Your task to perform on an android device: Go to the Savvy Time app & change the Time Zone settings to short
Image 0: 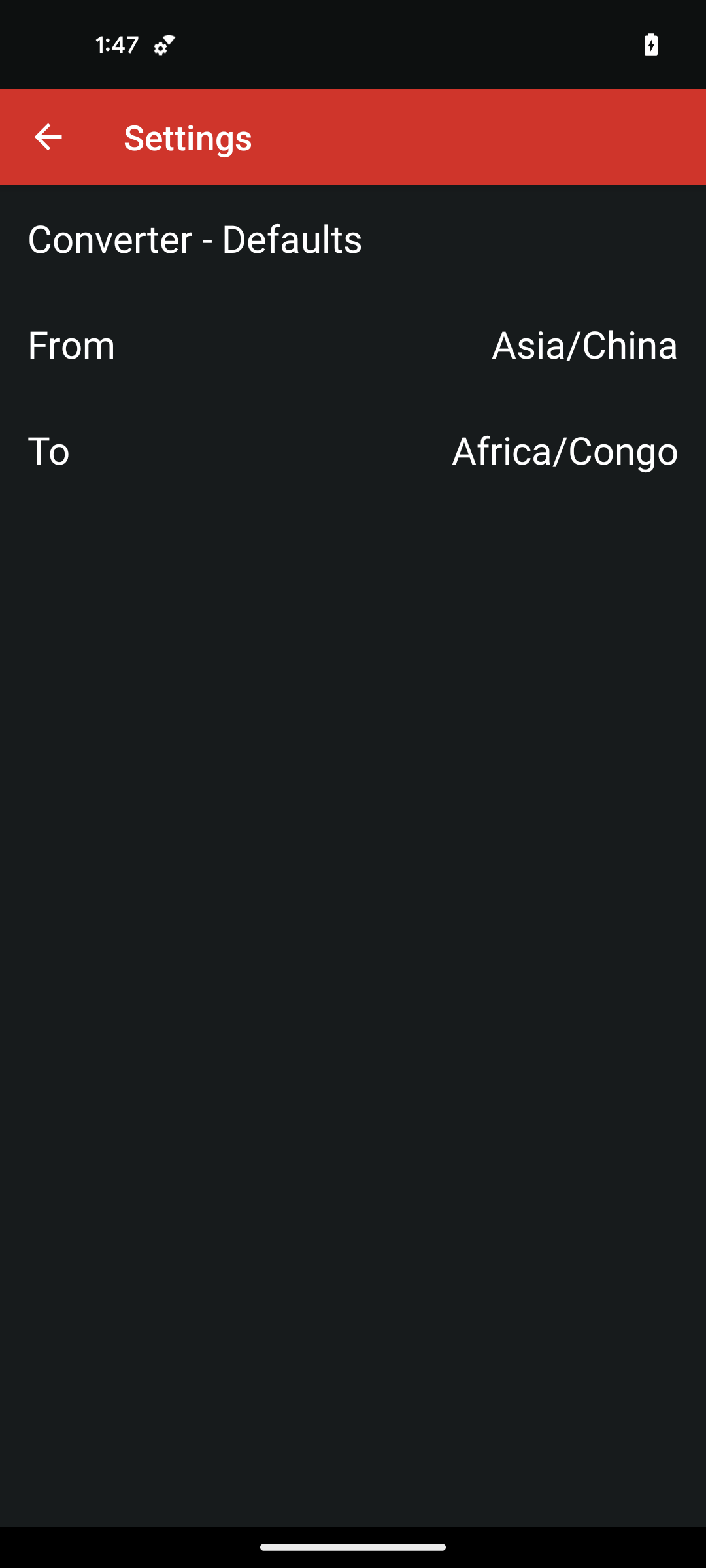
open the Savvy Time app
Step 0: open app "Savvy Time"
Image 1: 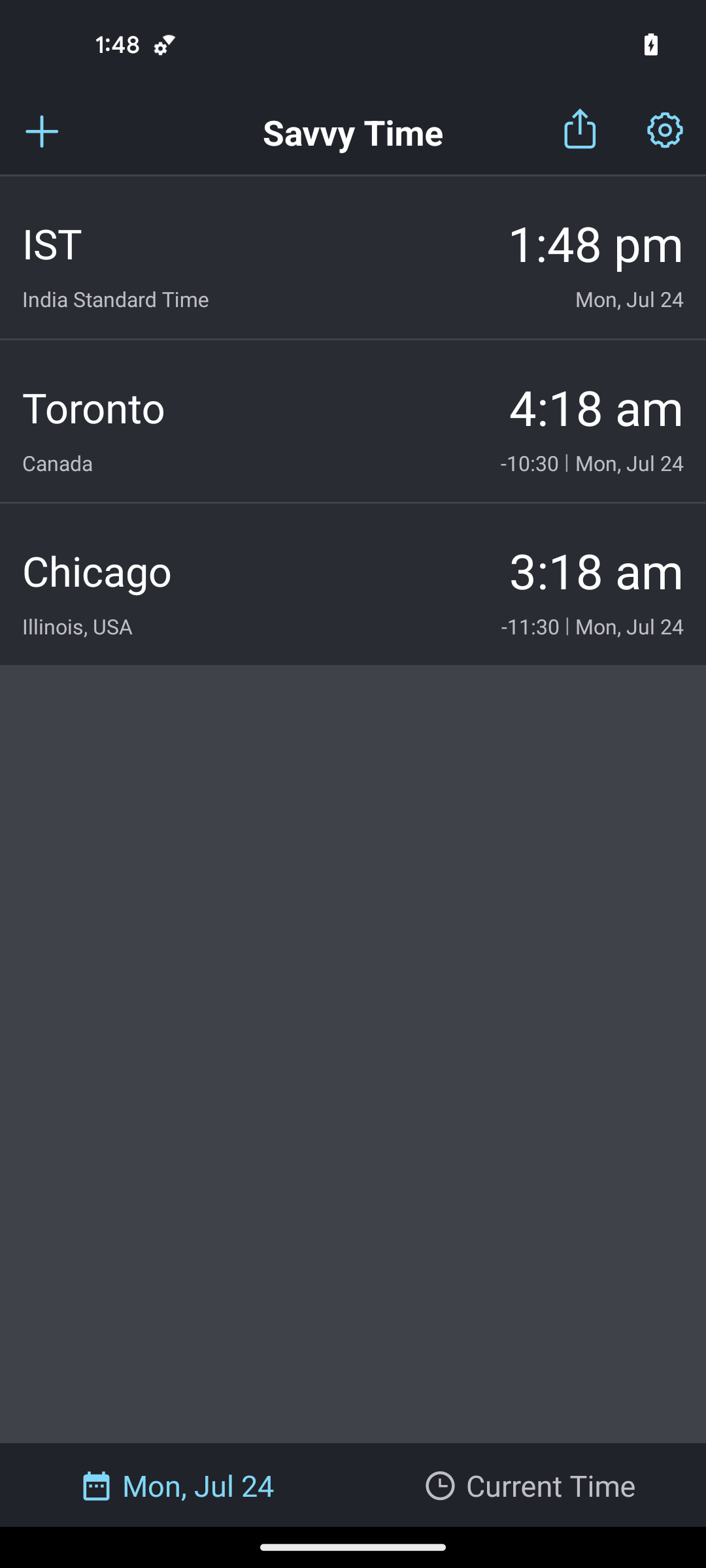
click on the setting icon at the top right corner of the screen
Step 1: click (665, 131)
Image 2: 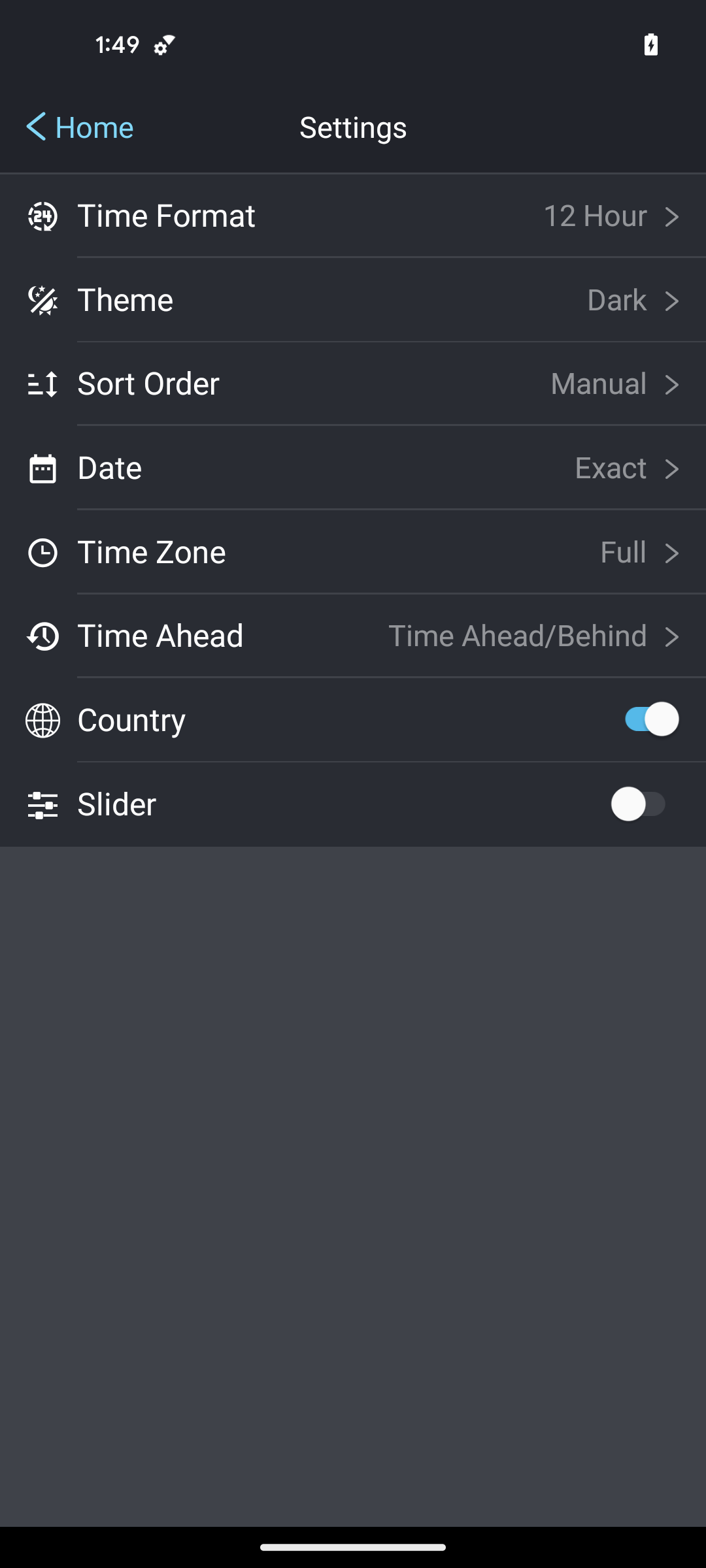
click on the Time Zone option
Step 2: click (152, 551)